Your task to perform on an android device: Given that winter is here, I would like to get a woolen sweater for myself.Use the Amazon app to look for a women's wool sweater.
Image 0: 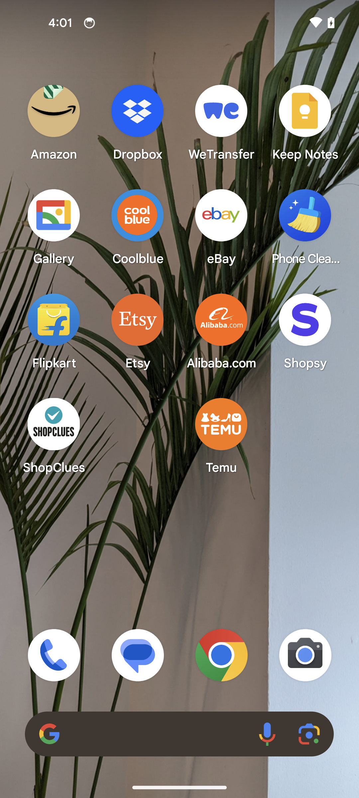
Open the amazon app
Step 0: open app "Amazon"
Image 1: 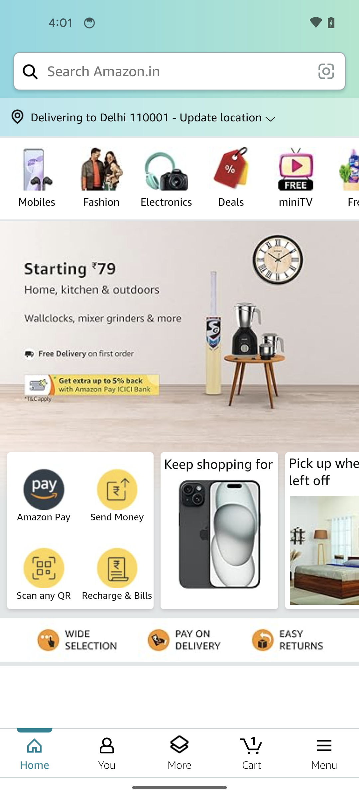
Tap on the search bar at the top of the screen
Step 1: click (177, 71)
Image 2: 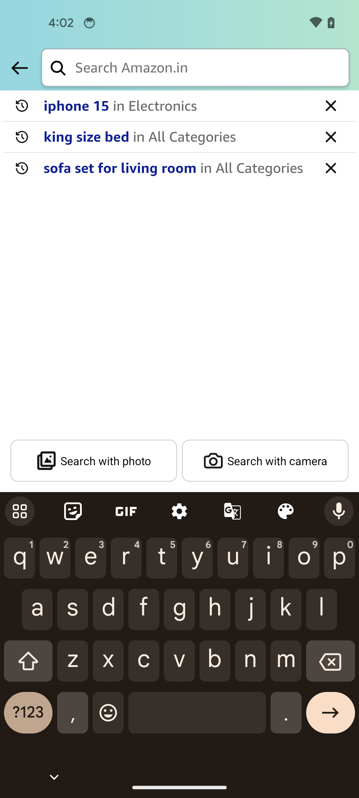
Search for a women's wool sweater
Step 2: type "women's wool sweater"
Image 3: 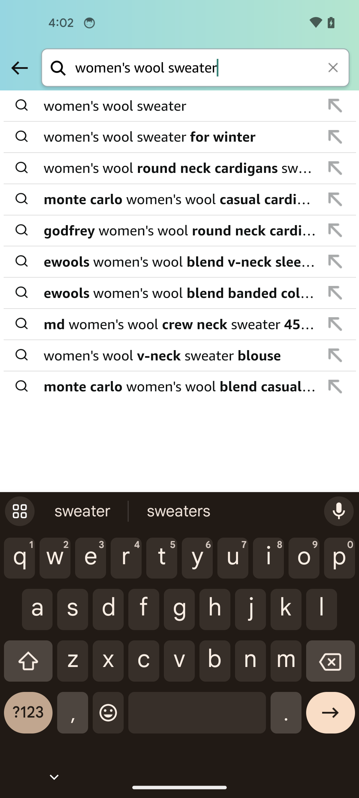
Select the first search result
Step 3: click (180, 106)